Your task to perform on an android device: I needed formal pants for my office, so browse for "black formal pants for women" on the Nykaa Fashion app.
Image 0: 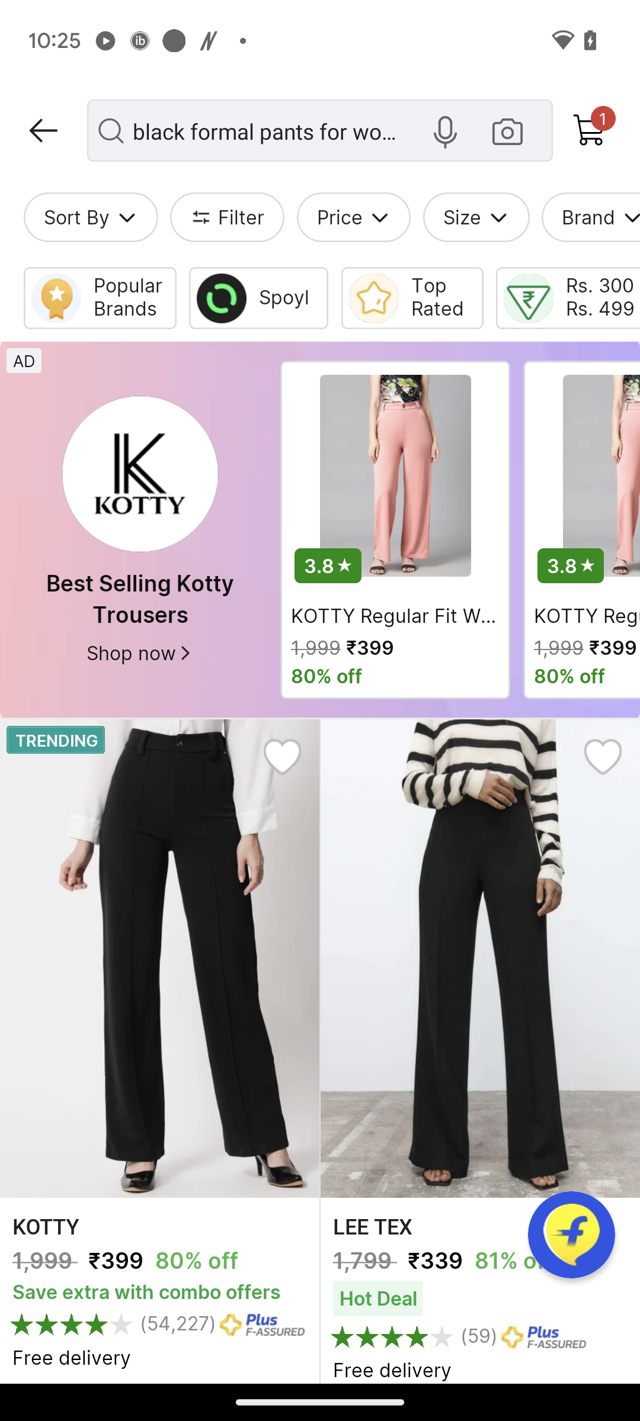
Open the Nykaa Fashion app.
Step 0: open app "NykaaFashion"
Image 1: 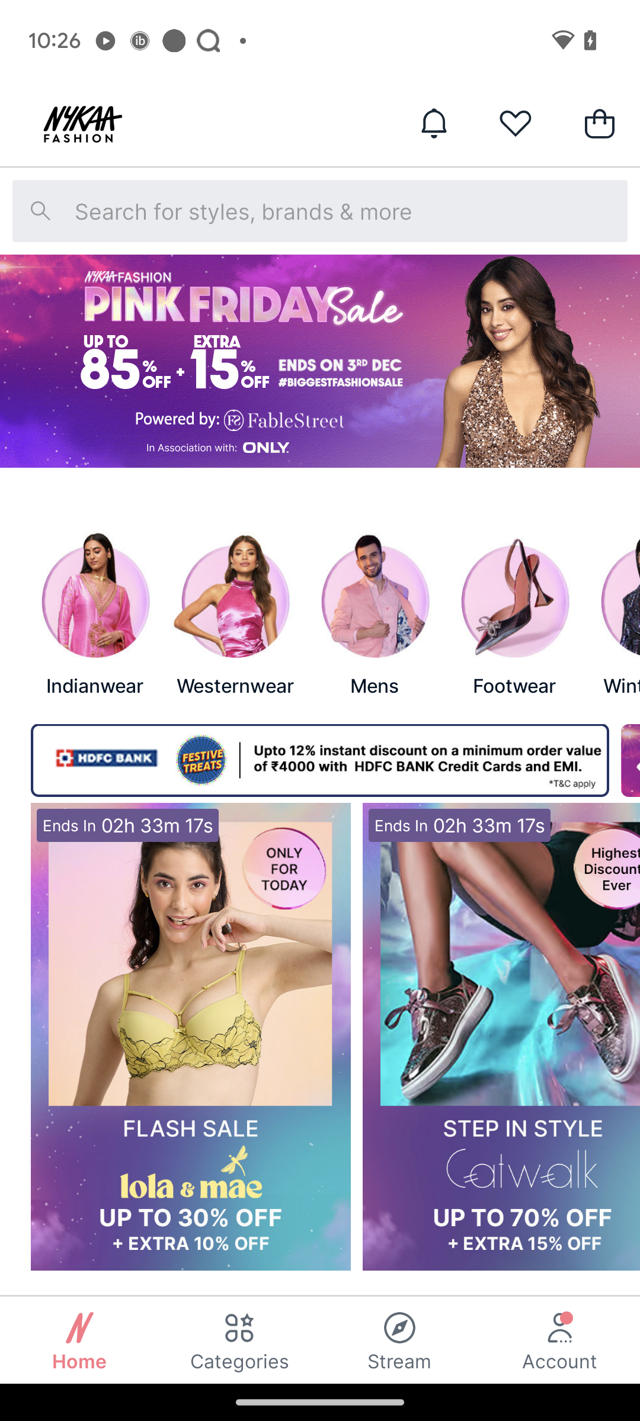
Click on the search box.
Step 1: click (319, 211)
Image 2: 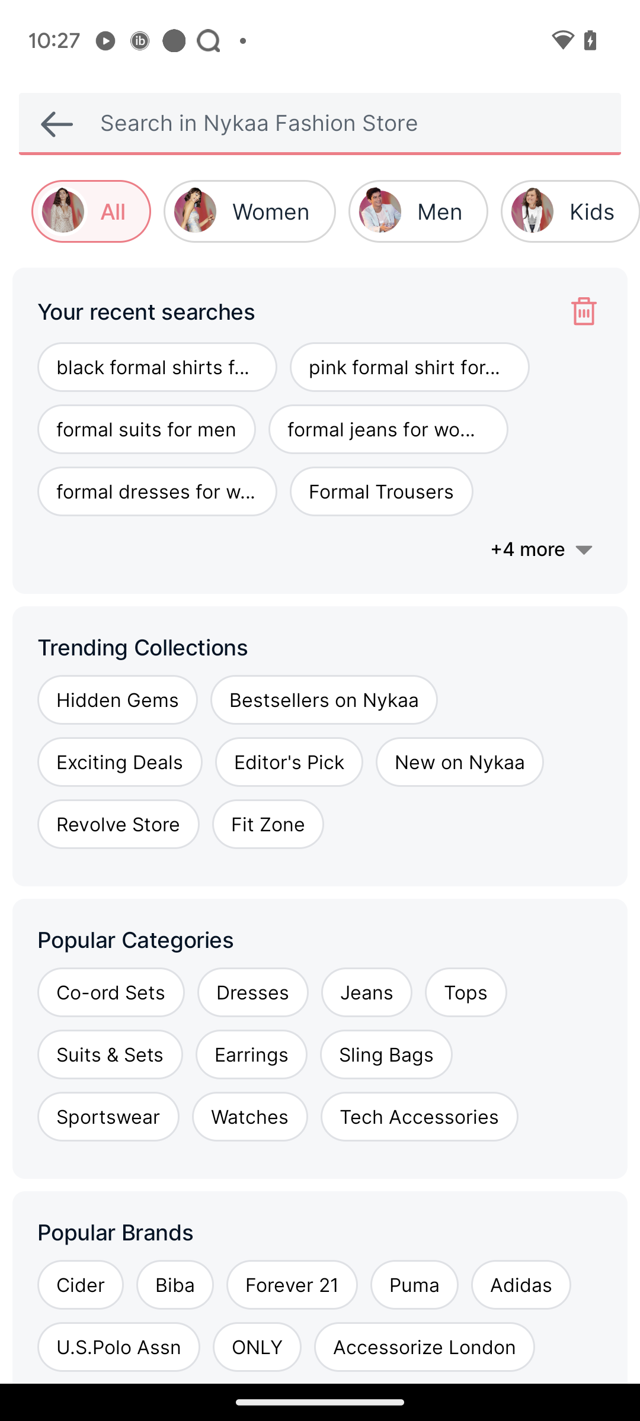
Click on the search box.
Step 2: click (353, 122)
Image 3: 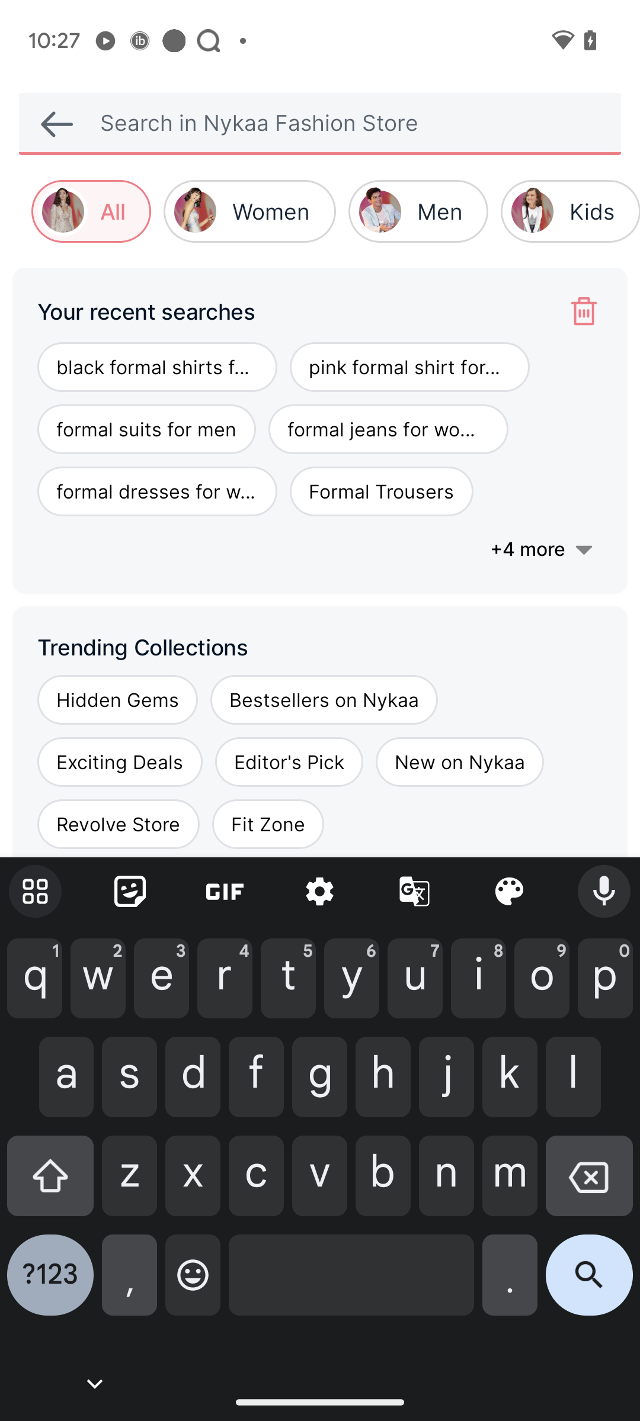
Type "black formal pants for women" in the search box.
Step 3: type "black formal pants for women"
Image 4: 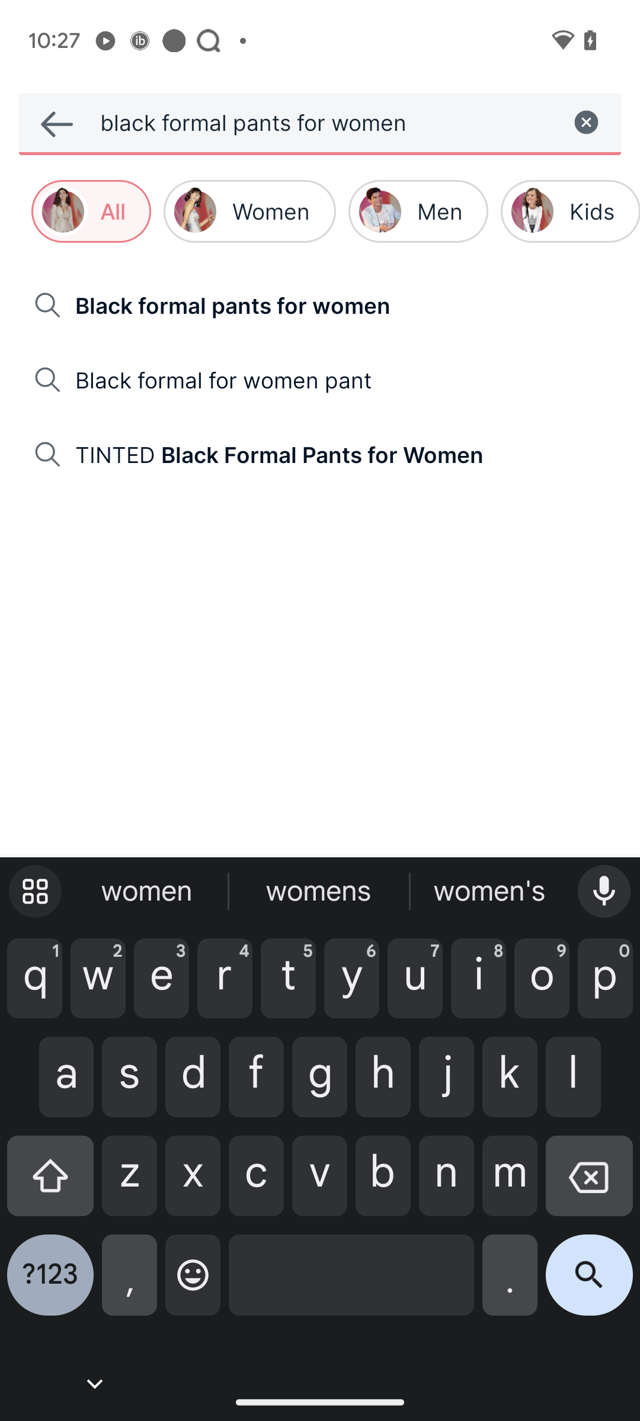
Click on the Search icon at the bottom right corner of the keyboard
Step 4: click (589, 1284)